Your task to perform on an android device: I have a swimming competition the following week, therefore I want to let my friend Andrew Reed know about the items that are necessary during the competition. I'll send him a note on andrewreed@dayrep.com via gmail
Image 0: 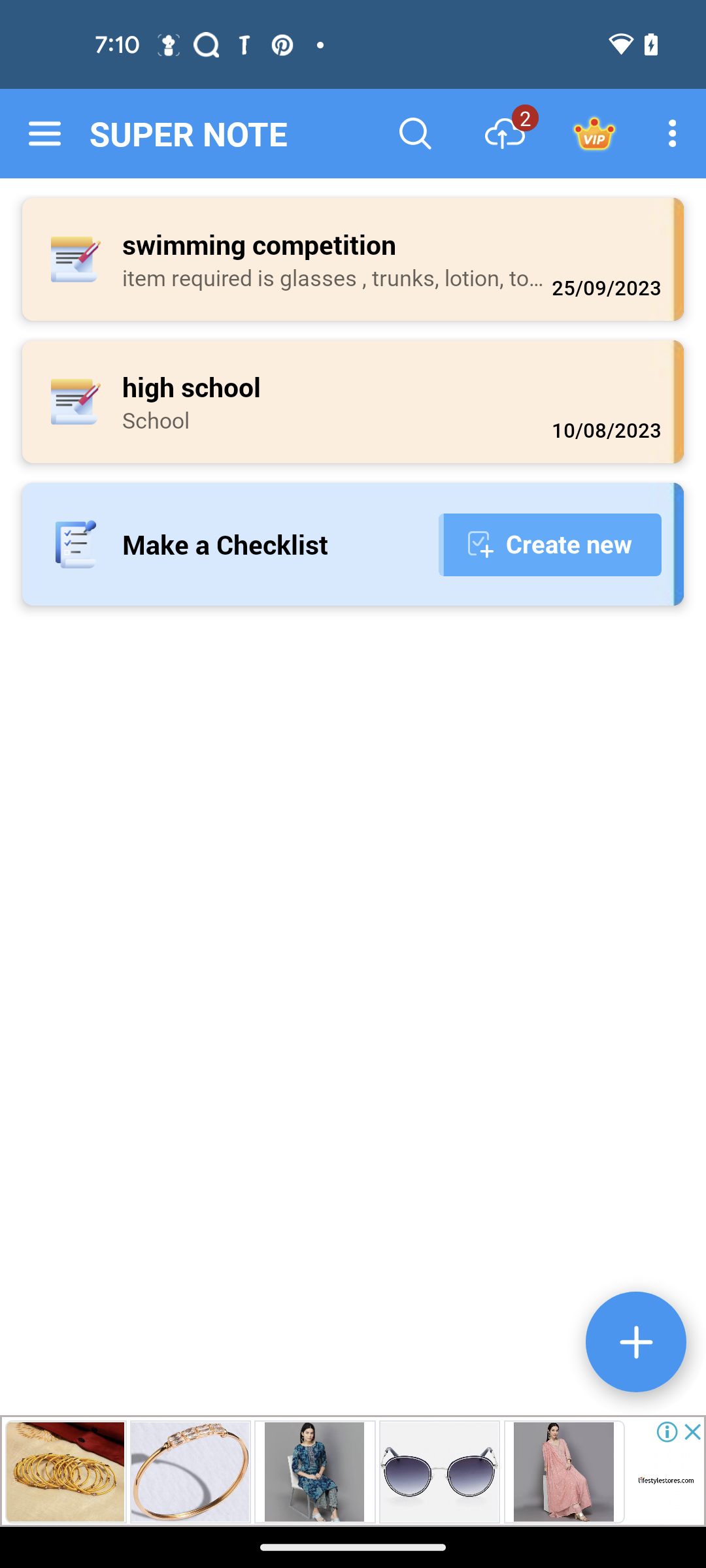
Open the swimming competition note
Step 0: click (337, 244)
Image 1: 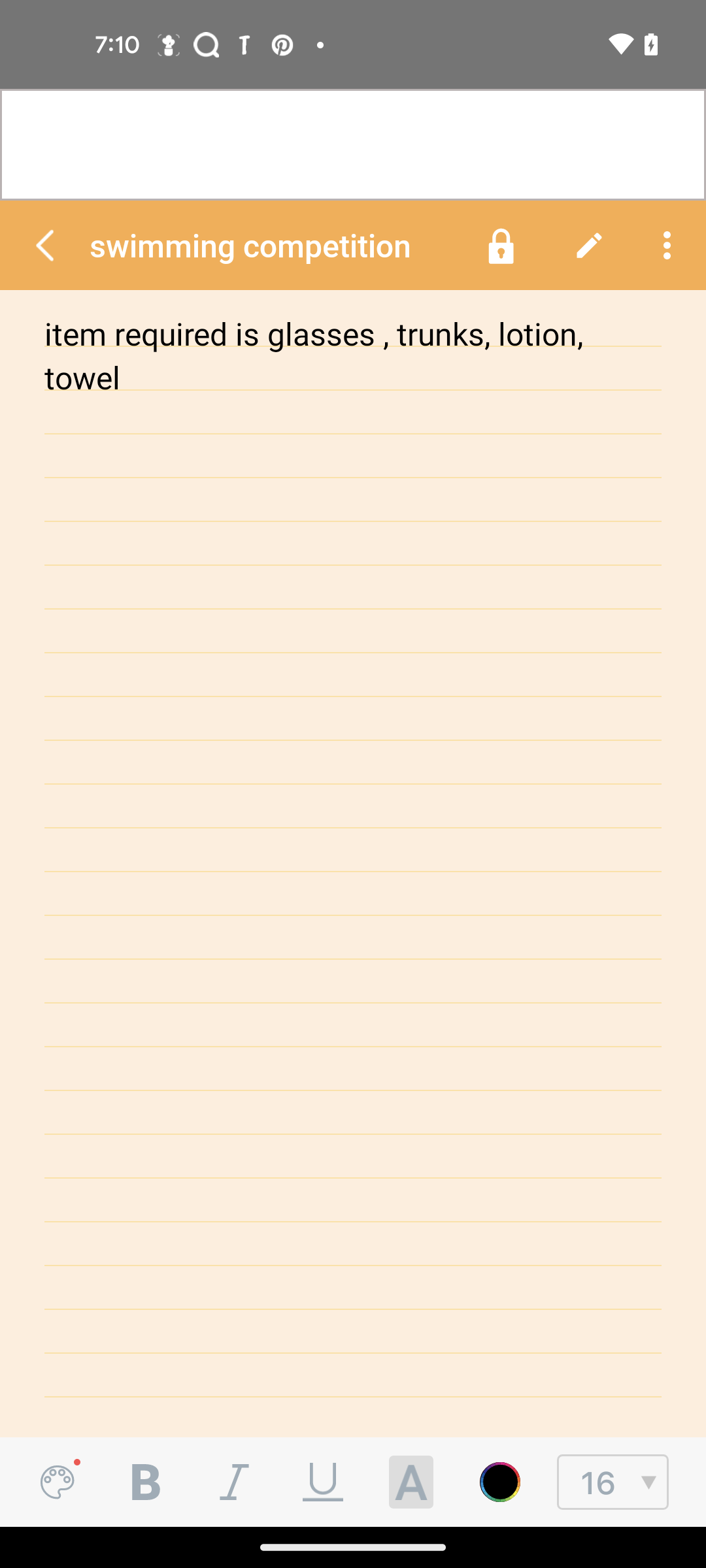
click on the 3 dot icon
Step 1: click (666, 245)
Image 2: 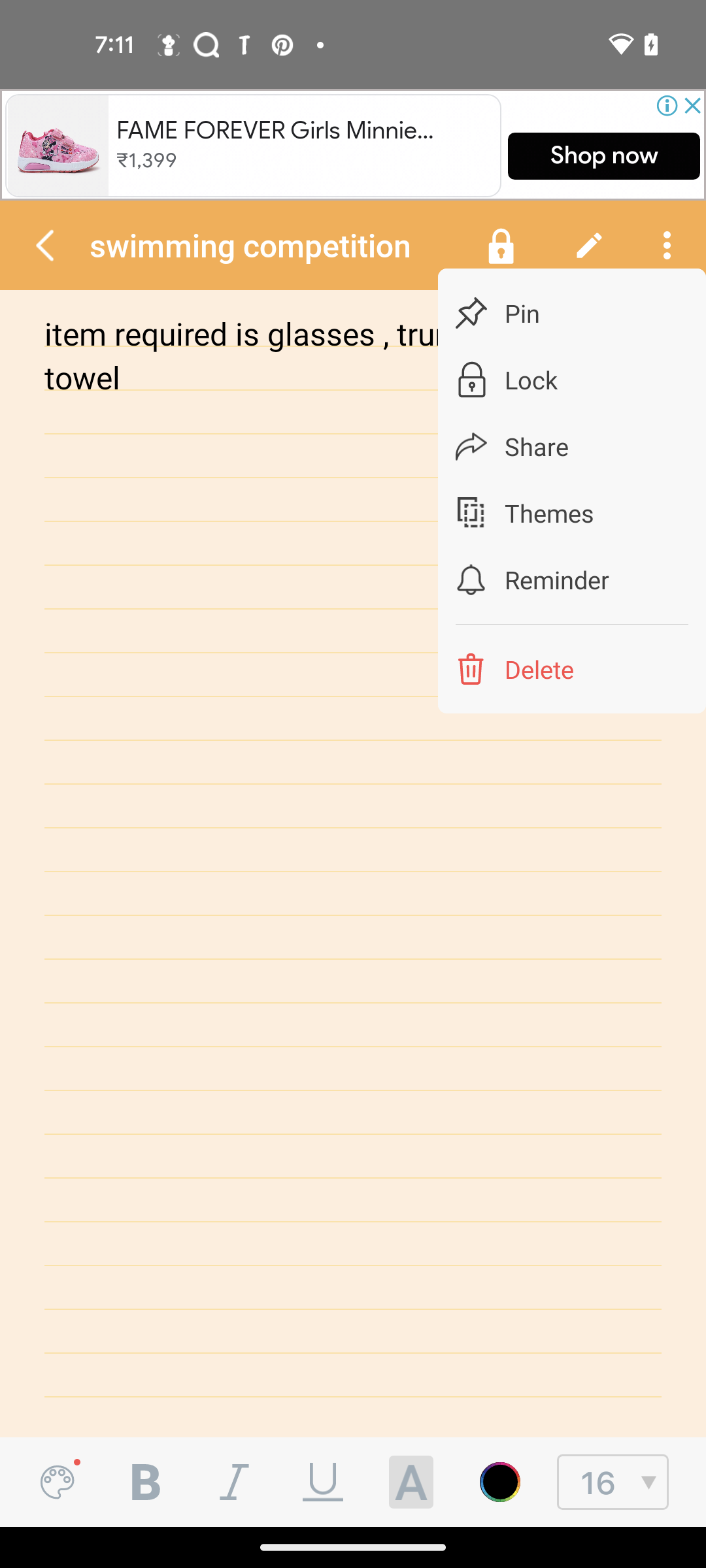
click on the share option
Step 2: click (537, 446)
Image 3: 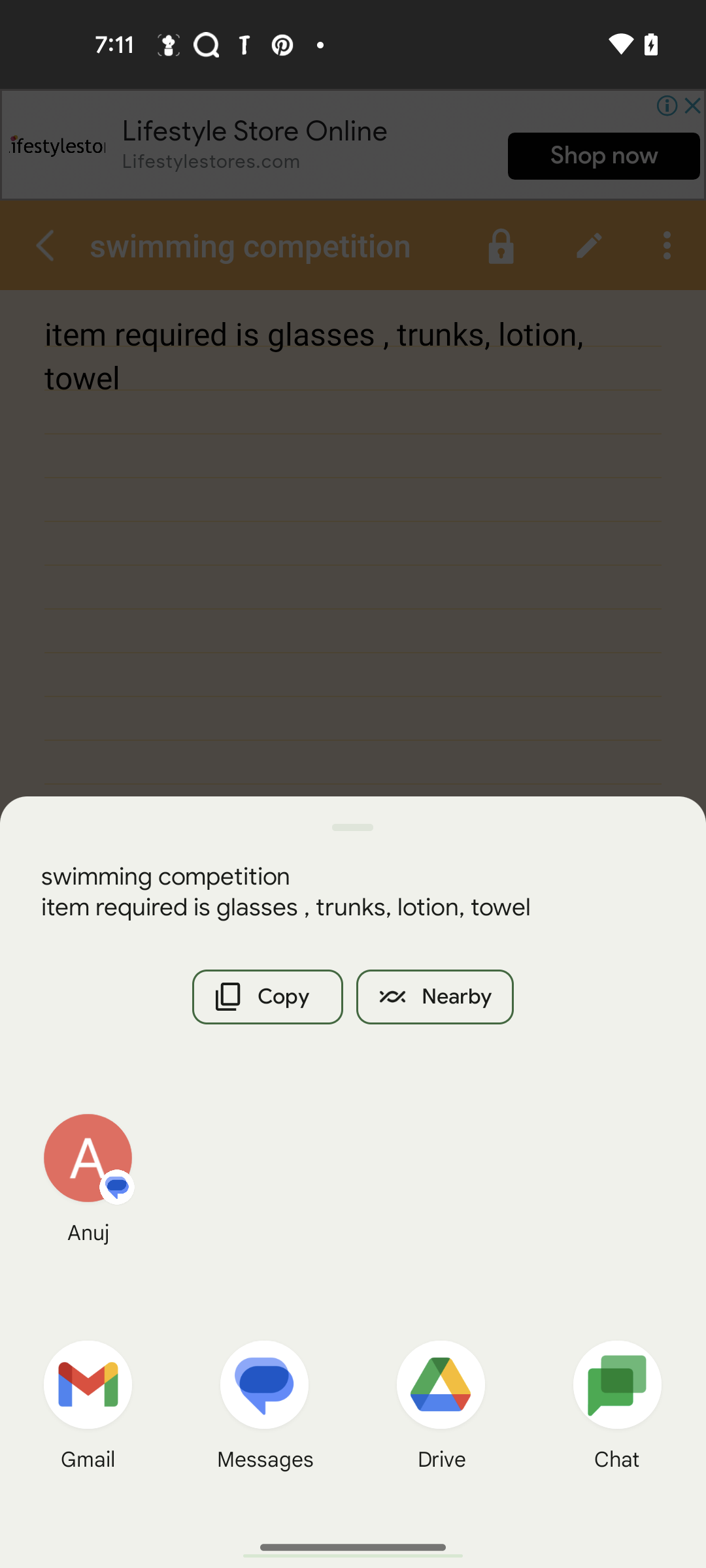
select gmail app
Step 3: click (87, 1384)
Image 4: 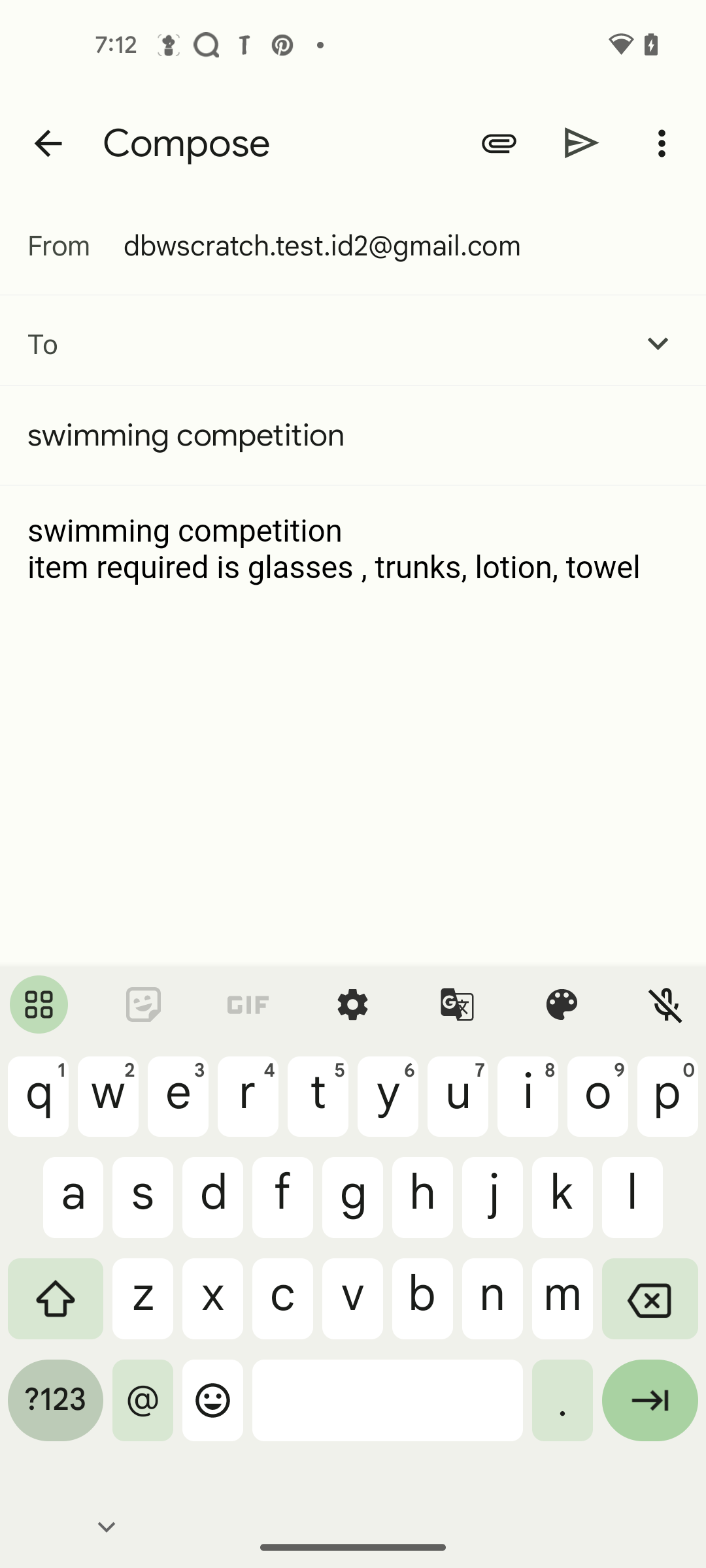
enter receiver email address andrewreed@dayrep.com
Step 4: type "andrewreed@dayrep.com"
Image 5: 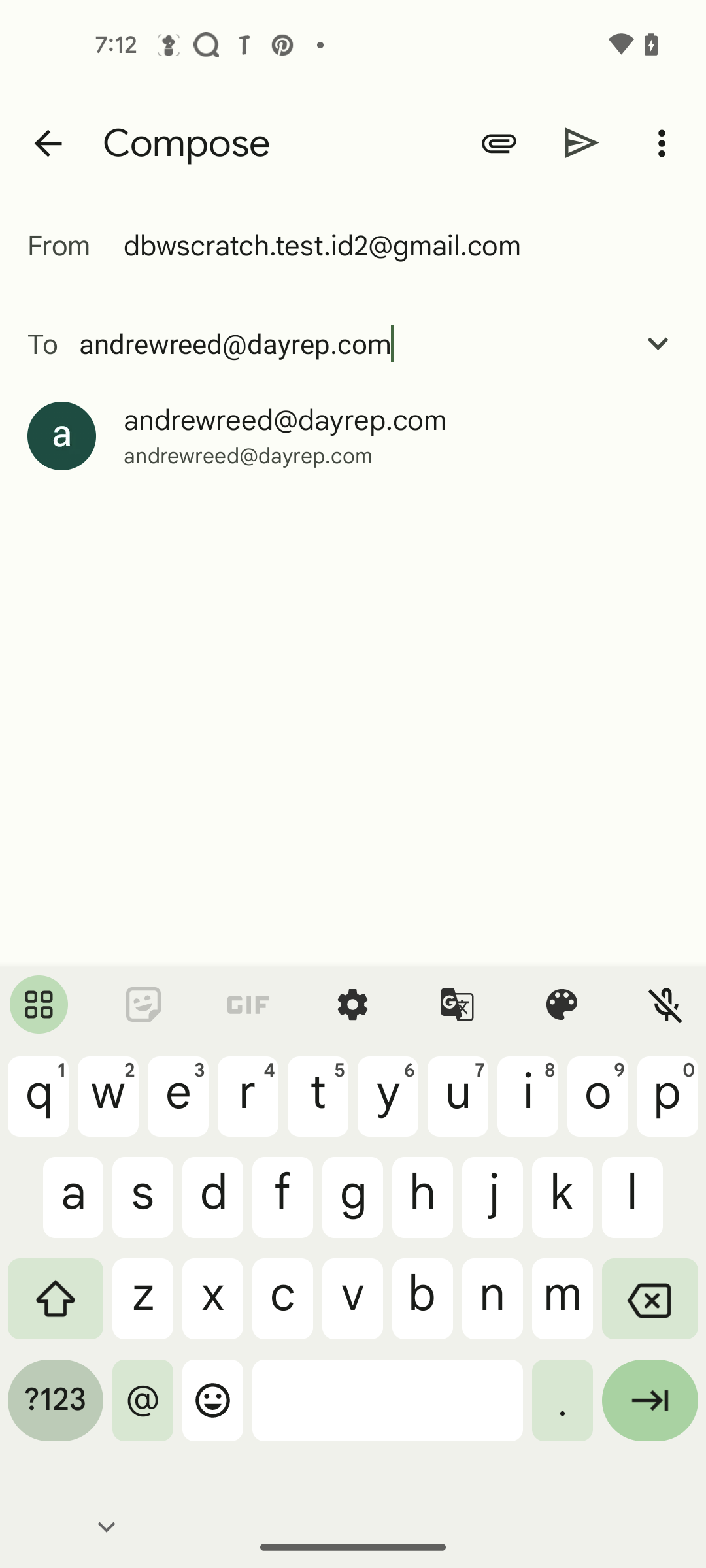
select andrewreed@dayrep.com
Step 5: click (285, 420)
Image 6: 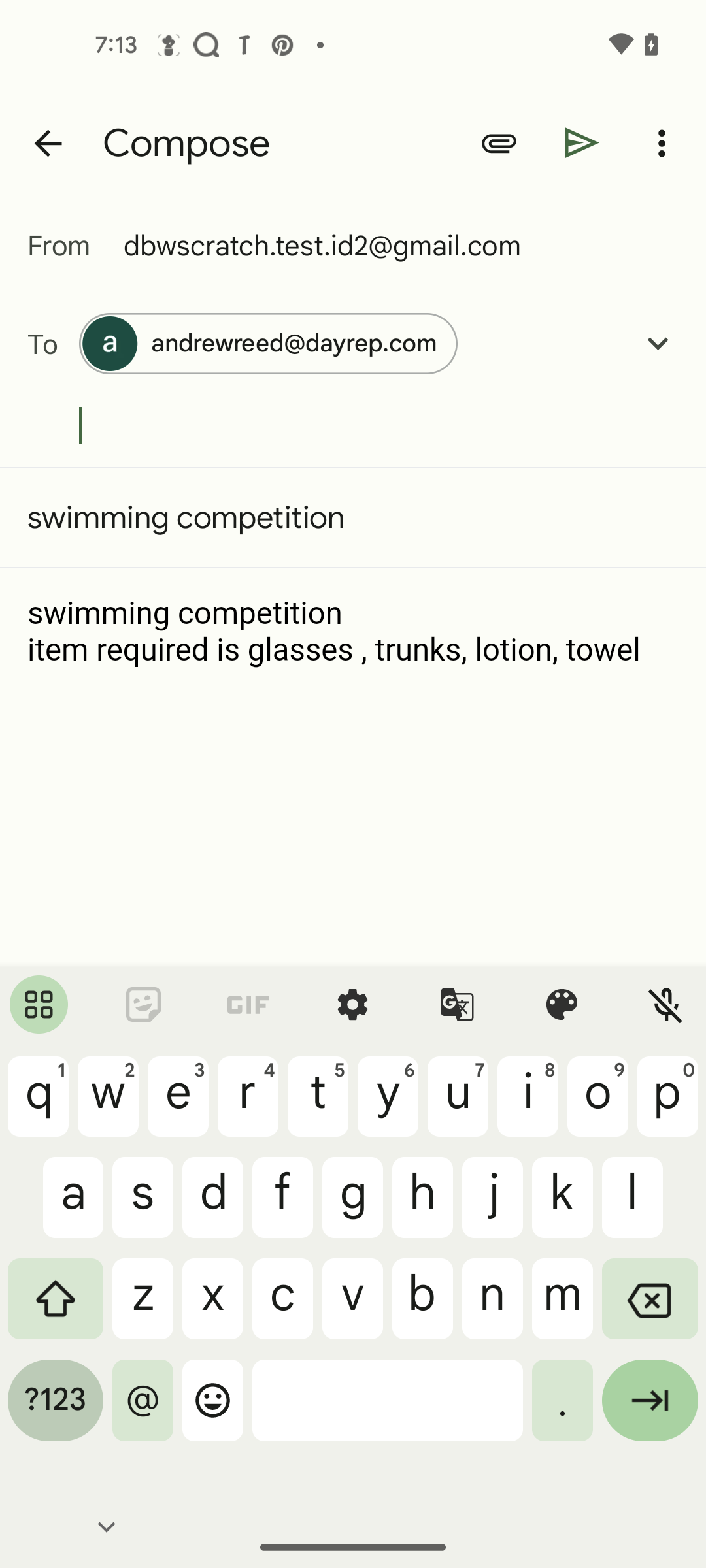
click on the send icon
Step 6: click (582, 142)